Your task to perform on an android device: As quickly as possible, I want to get to Berlin. Using the Rail Planner app, view the train's details.
Image 0: 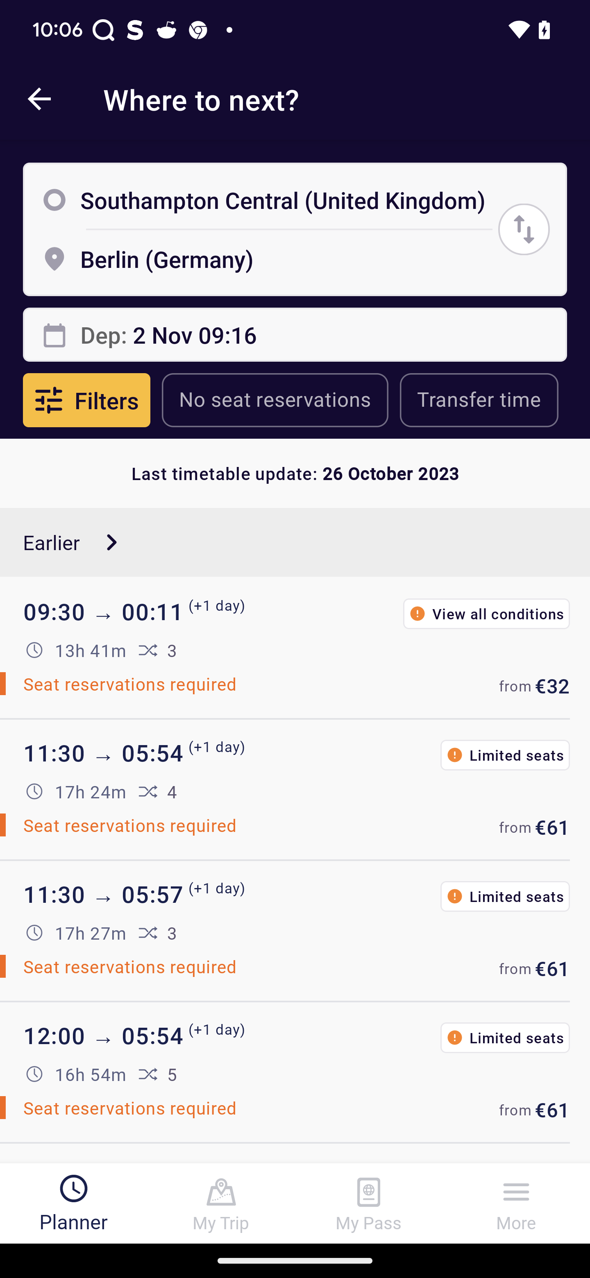
Click on the 12'00-5:54 train 
Step 0: click (103, 1035)
Image 2: 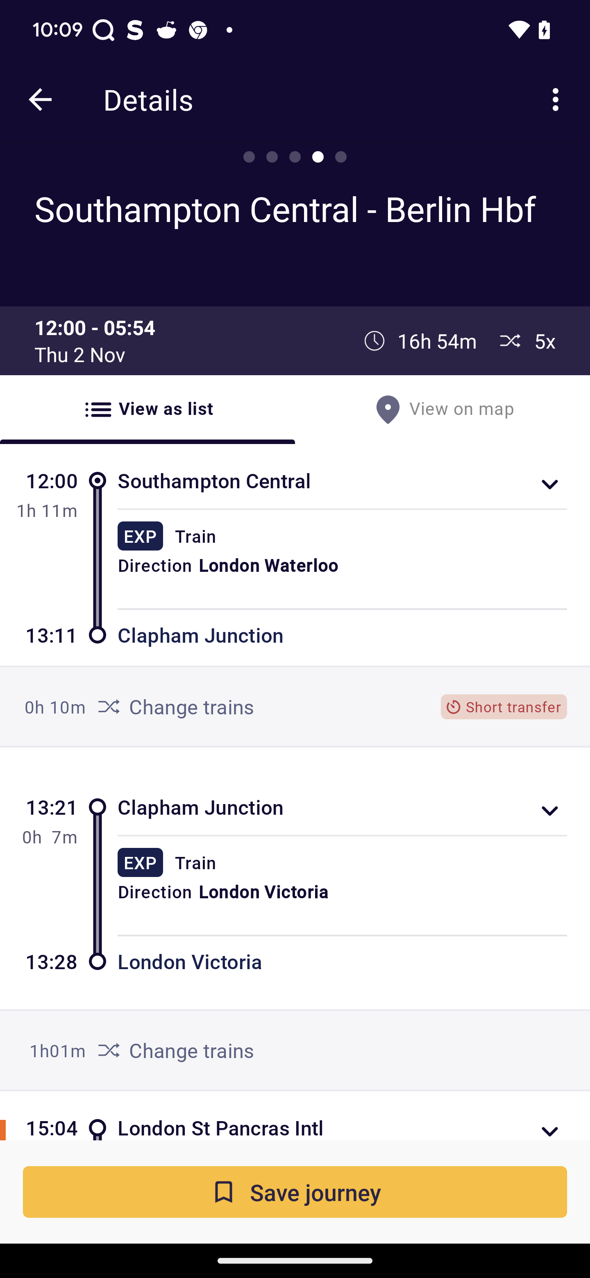
Swipe up on the screen
Step 2: scroll down